Your task to perform on an android device: I want to give the present artwork on the sketchbook app a black-and-white effect to make the background more striking.
Image 0: 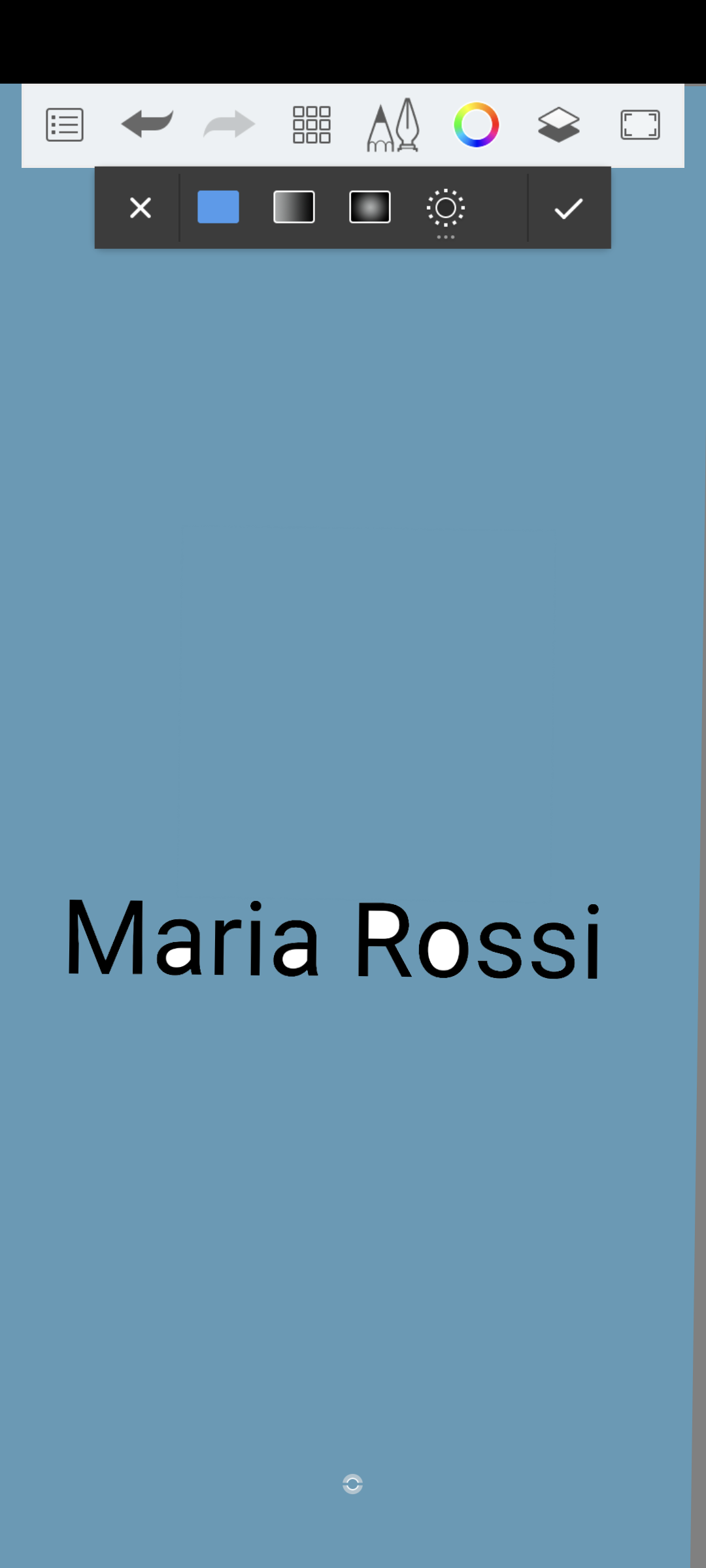
Click on the shadow icon at the left side of  brightness icon
Step 0: click (370, 207)
Image 1: 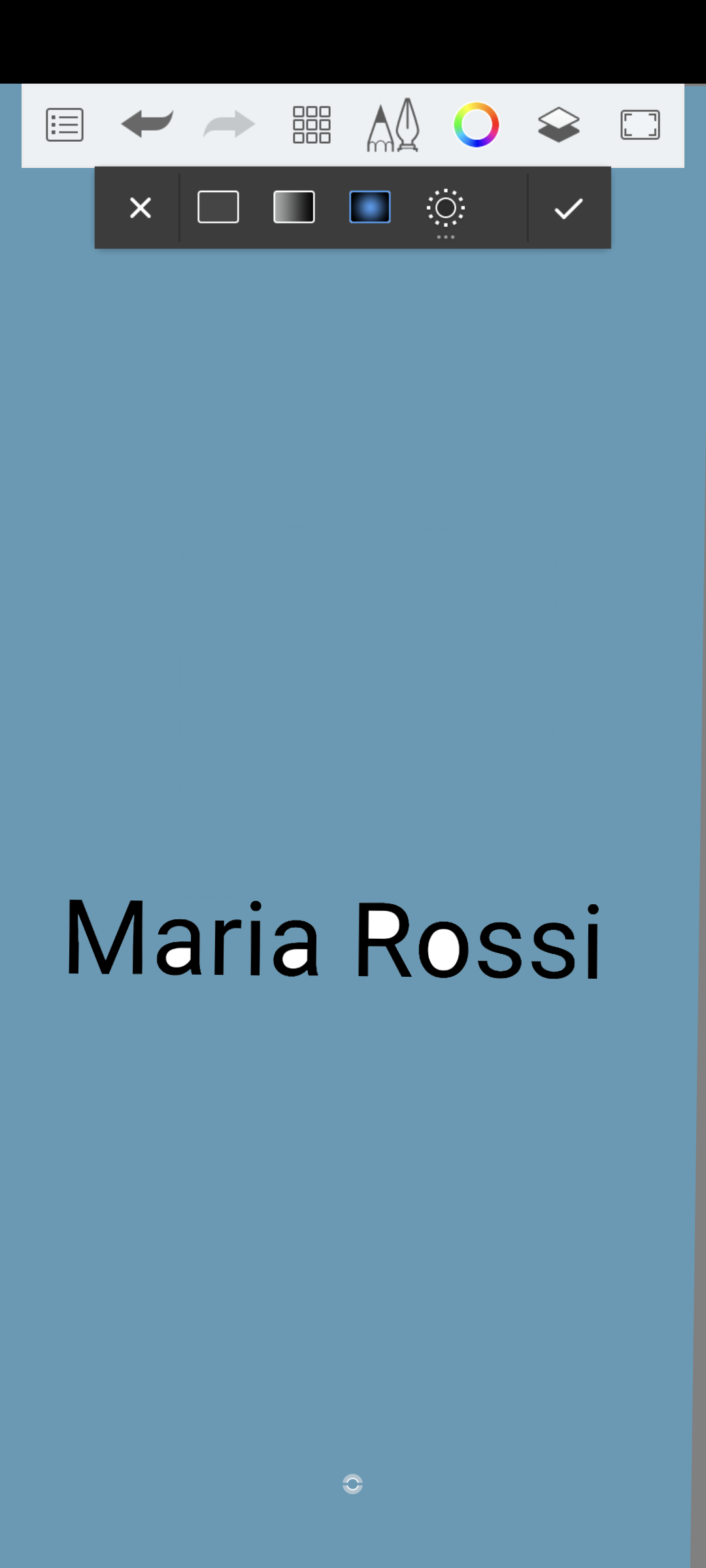
Swipe right on the canvas
Step 1: scroll left